Your task to perform on an android device: I would like to read reviews of the Shoppers52 drill machine combo on the Desertcard app in order to make the best decision possible.
Image 0: 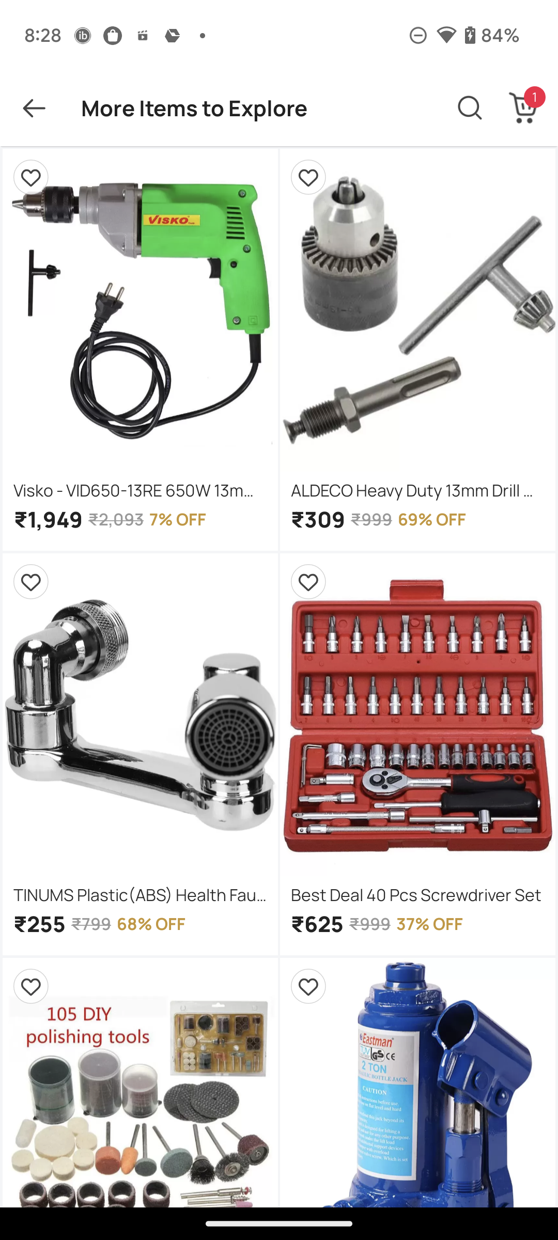
go back to the previous page
Step 0: press back button
Image 1: 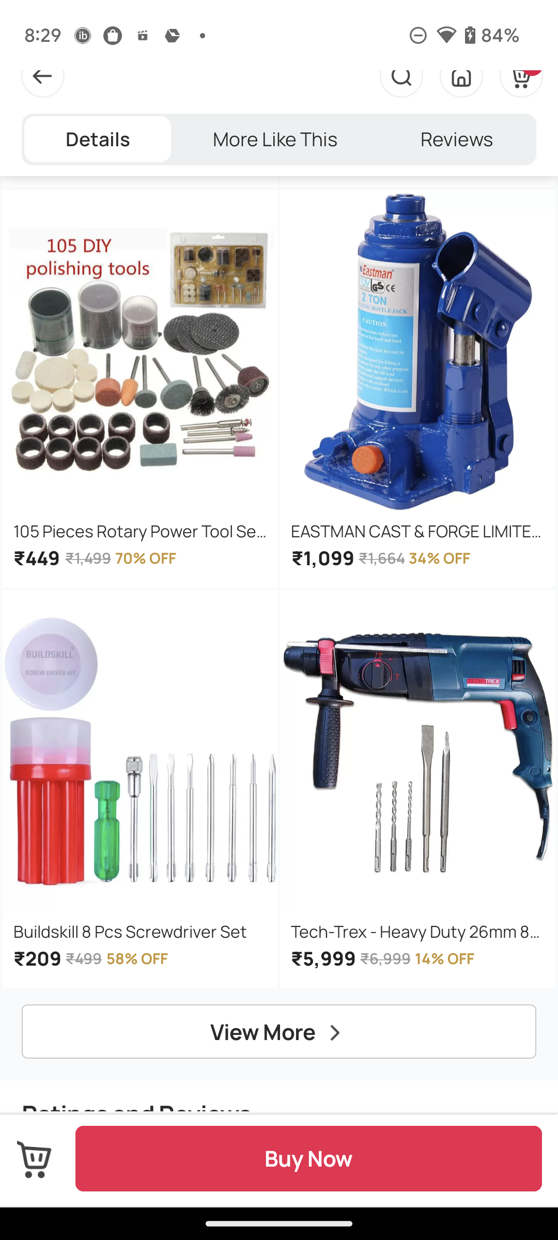
swipe up for reviews
Step 1: scroll down
Image 2: 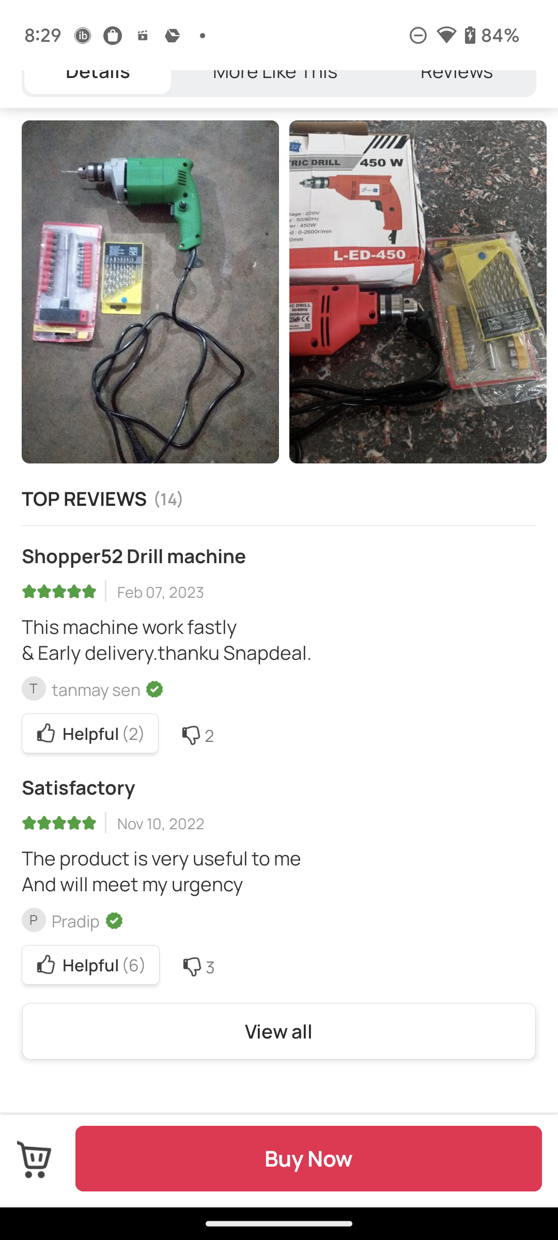
Click on View all to see reviews
Step 2: click (278, 1031)
Image 3: 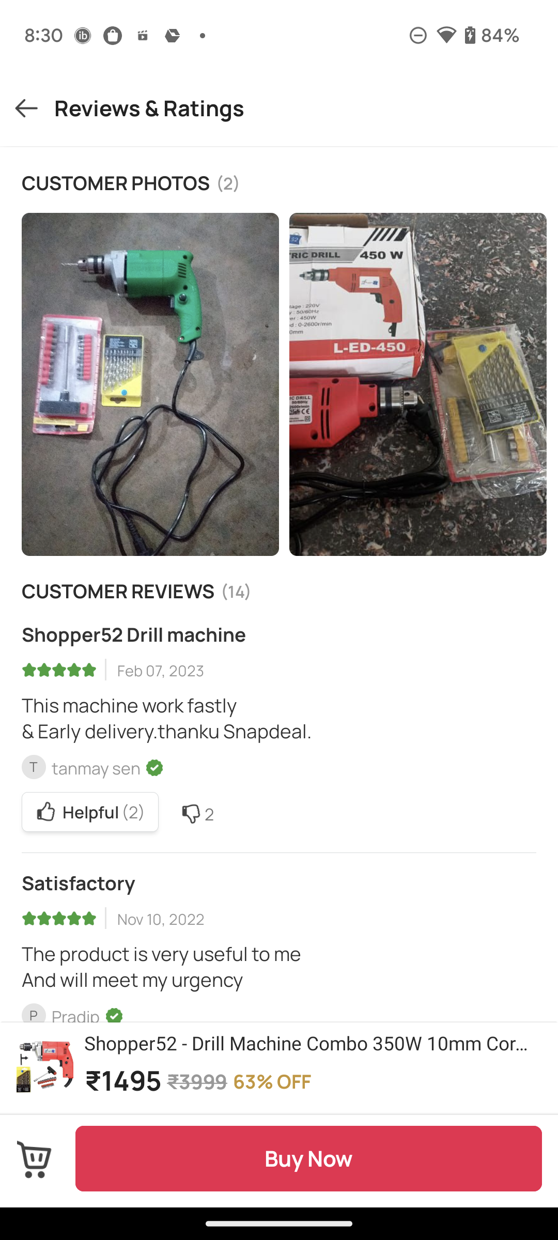
swipe up to see reviews
Step 3: scroll down